Your task to perform on an android device: I also want to search for hotels to stay at after reaching Berlin. I'm looking for a hotel with a single room, and the stay dates are January 1, 2024, to January 5, 2024, so search for the hotel in Berlin, Germany, for a stay on these days in the momondo app.
Image 0: 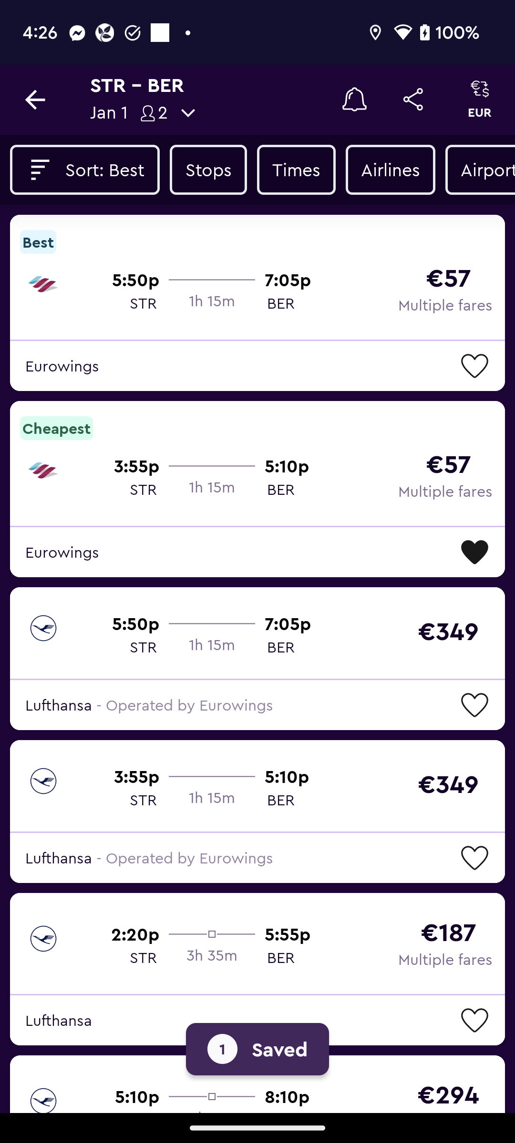
Go back to the previous page to view the find hotels option
Step 0: press back button
Image 1: 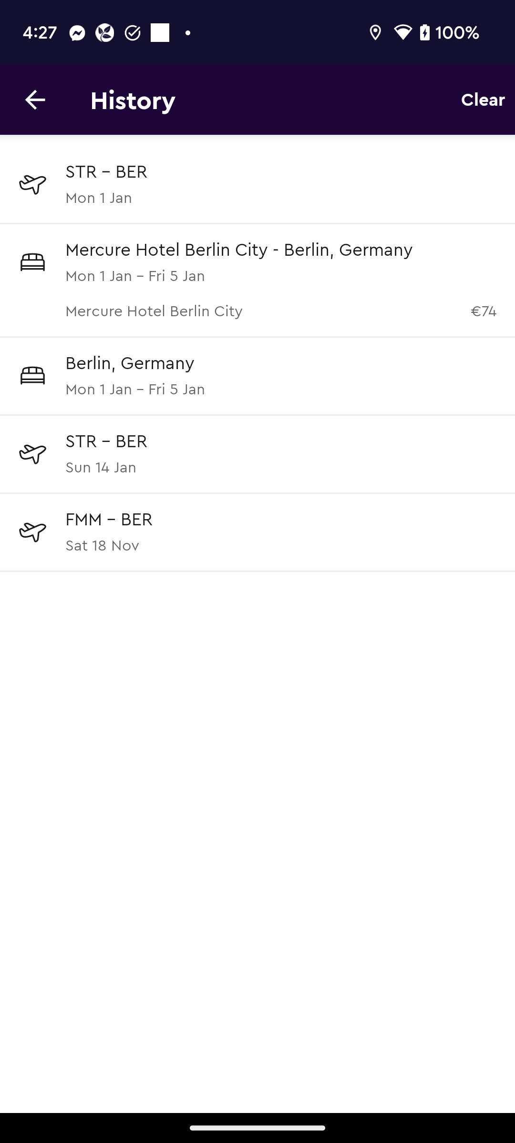
Go back to the previous page to view the find hotels option
Step 1: press back button
Image 2: 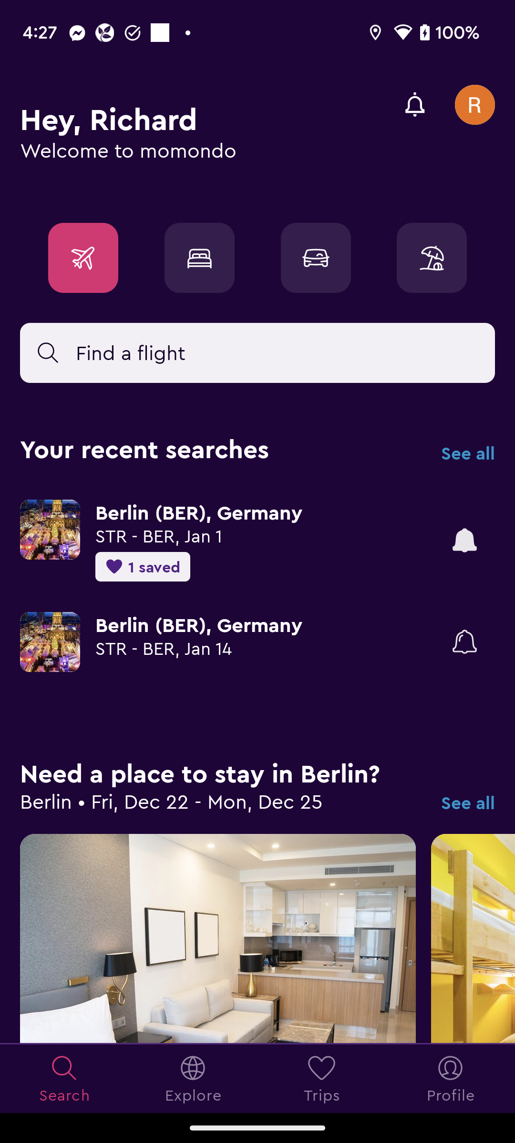
Click on the hotels tab icon at the top of the screen to search for the hotels
Step 2: click (199, 258)
Image 3: 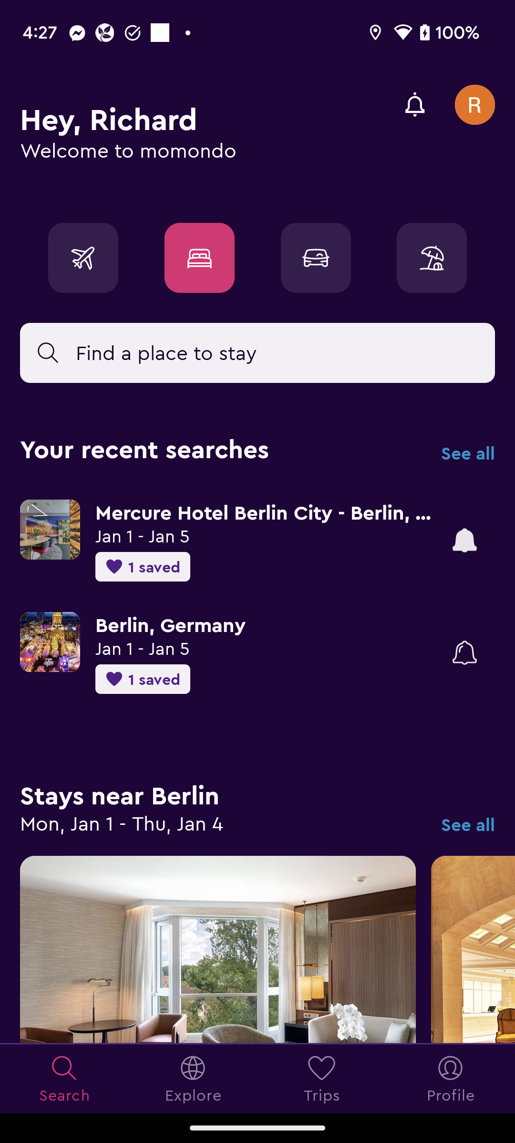
Click on the search bar to search for the hotels
Step 3: click (166, 352)
Image 4: 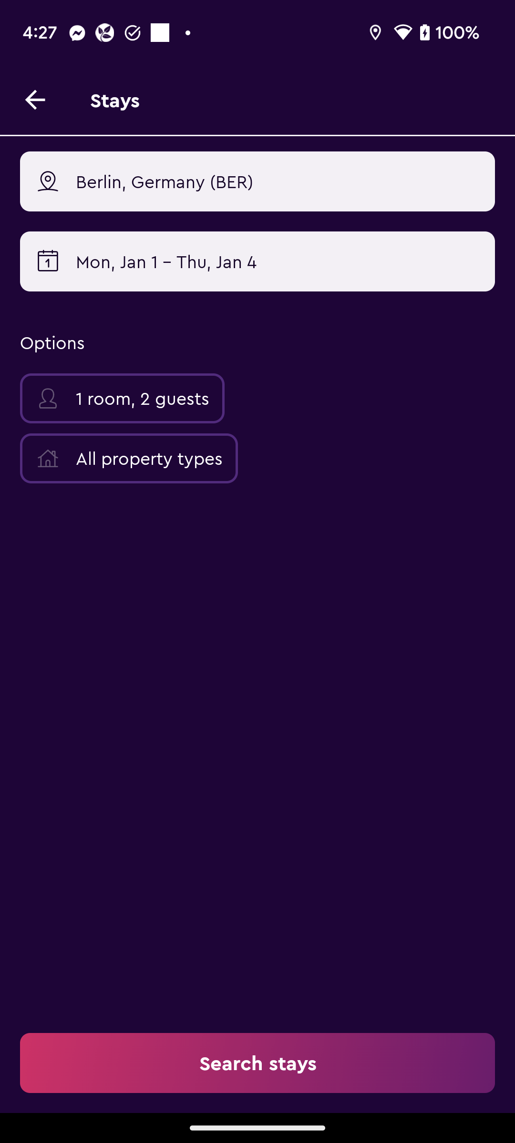
Click on the location bar to enter the city name to search for the hotel in this city.
Step 4: click (257, 181)
Image 7: 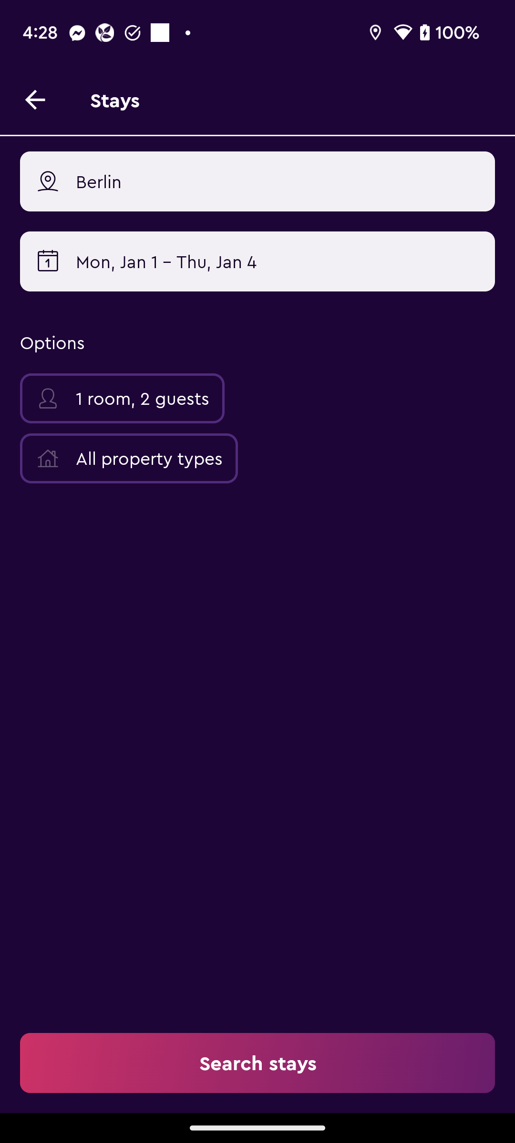
Click on the date section to select the stay dates
Step 7: click (257, 261)
Image 8: 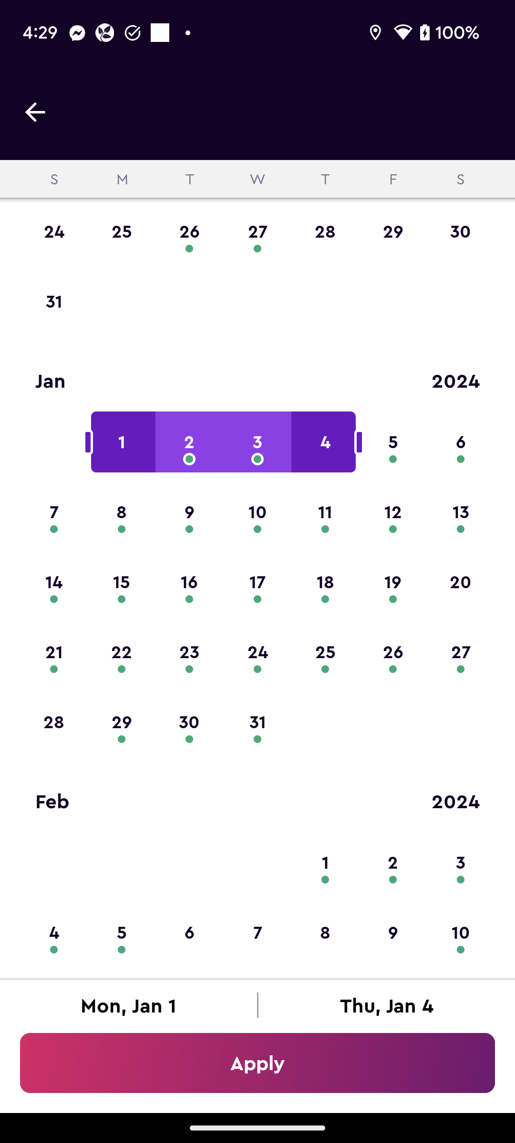
Swipe right on the right end the bar to select the 5 January.
Step 8: scroll left
Image 9: 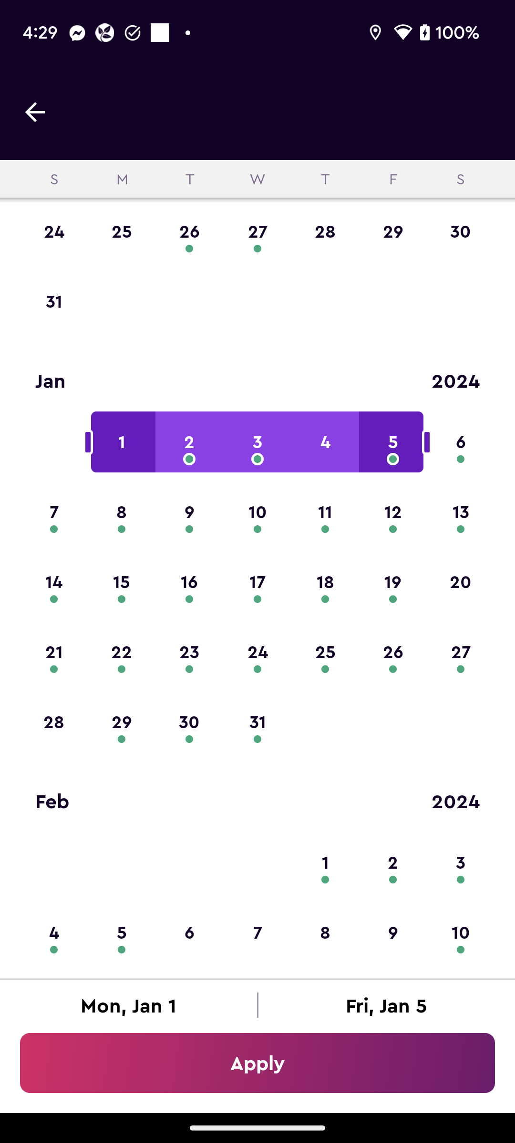
Click on the Apply button at the bottom of the screen to apply this filter.
Step 9: click (257, 1063)
Image 10: 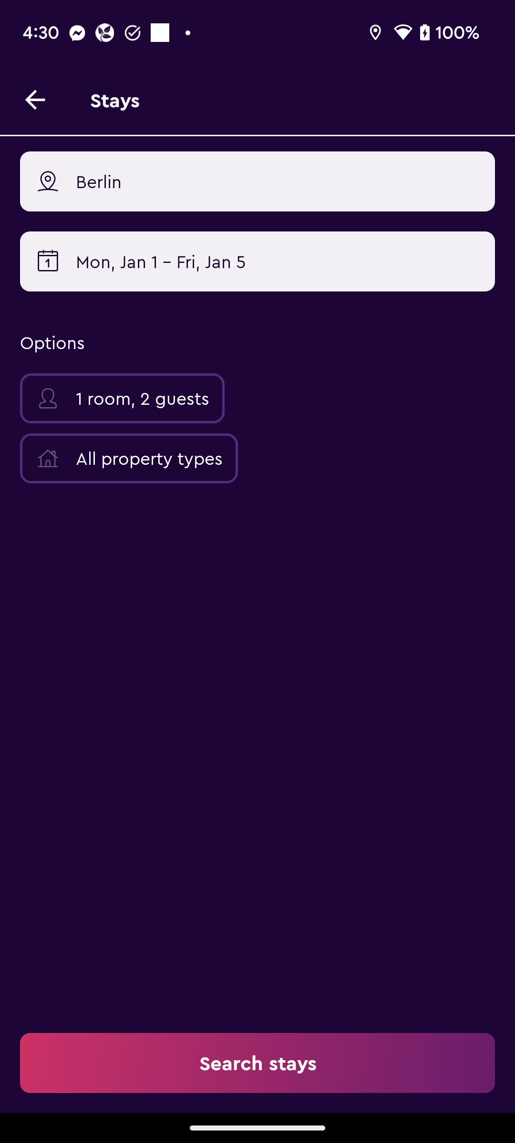
Click on the search stays to search for the hotels to stay in Berlin
Step 10: click (257, 1063)
Image 11: 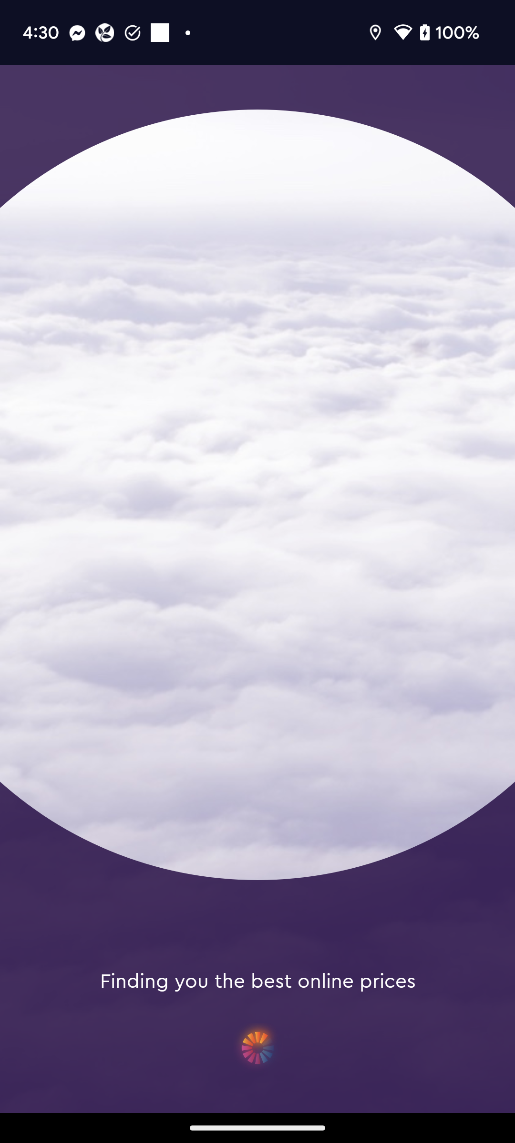
Click on the search stays to search for the hotels to stay in Berlin
Step 11: wait